Your task to perform on an android device: unfortunately i have run out of wheat flour stock i have very less of them i want to make gnocchi alla bolognese, use flipkart app to find wheat flour 
Image 0: 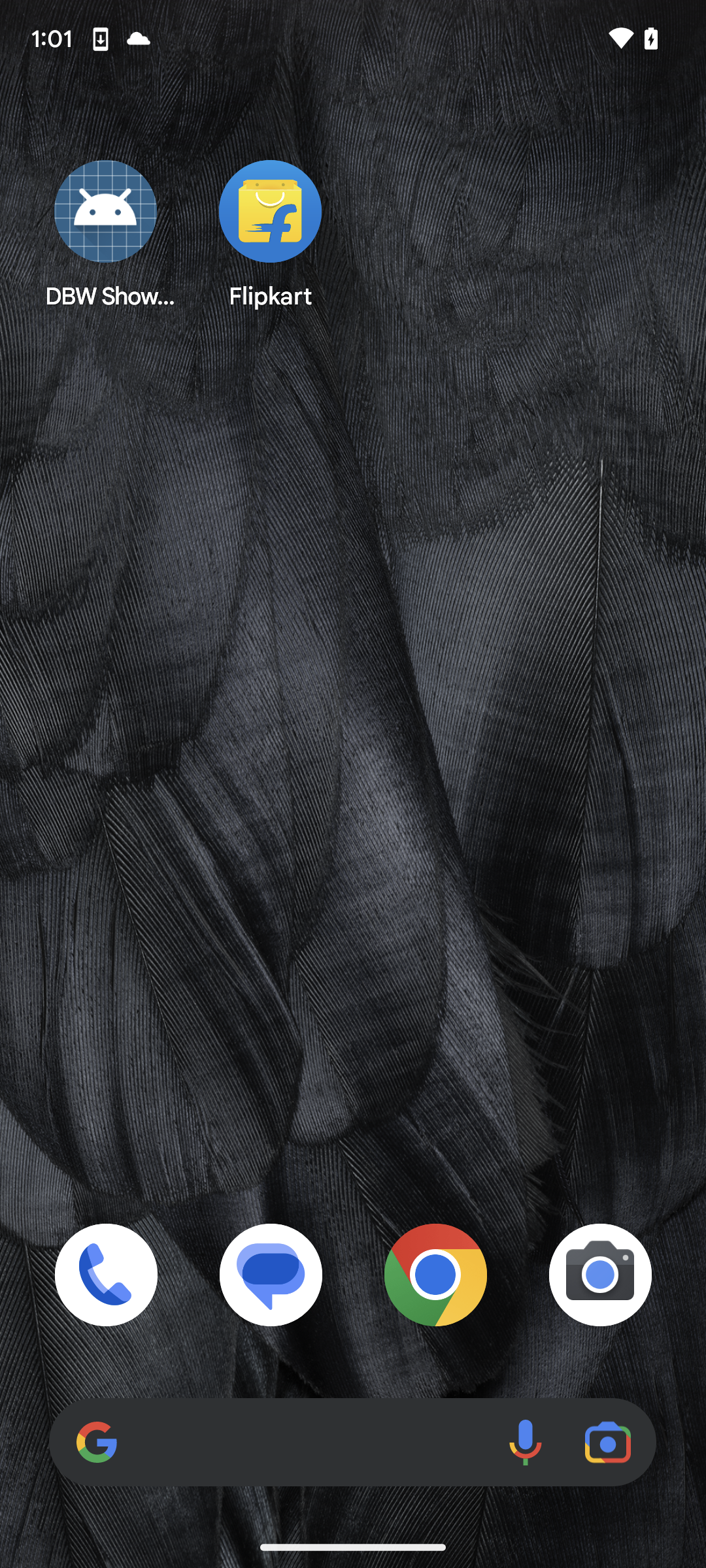
open flipkart app in the device 
Step 0: open app "Flipkart"
Image 1: 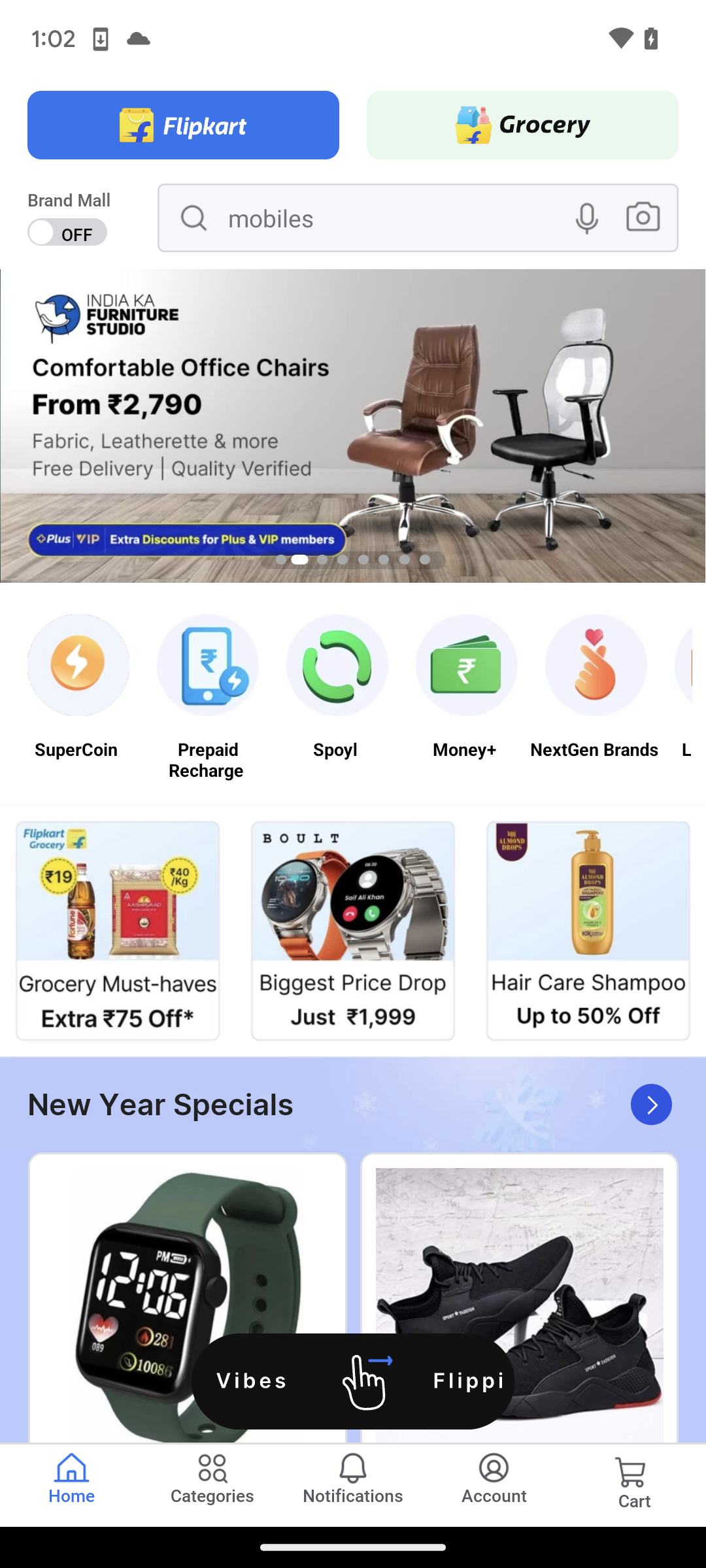
tap on the grocery section at the top of the screen
Step 1: click (512, 136)
Image 2: 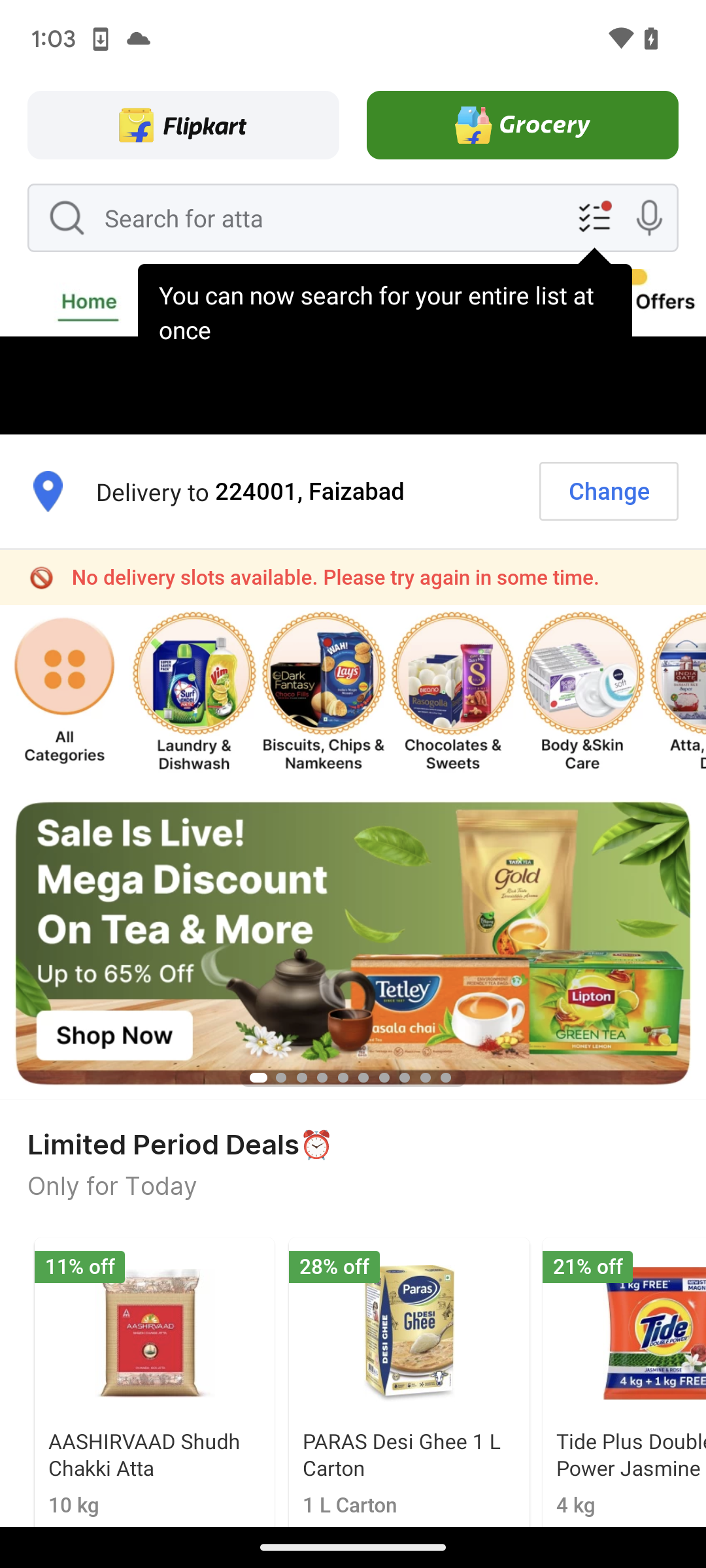
go the search bar and type wheat flour at the top of the screen 
Step 2: click (385, 224)
Image 3: 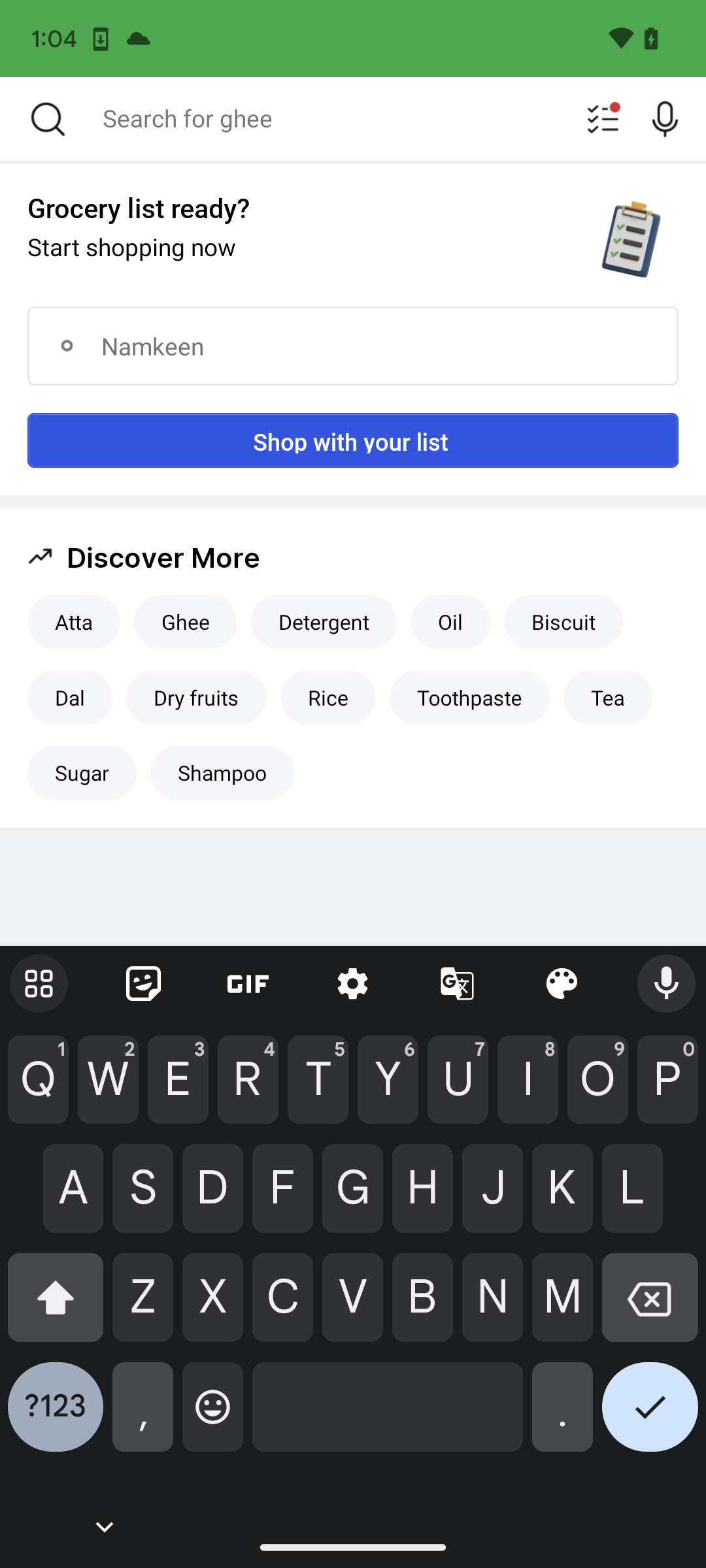
type wheat flour in the search bar at top of the screen 
Step 3: type "wheat flour"
Image 4: 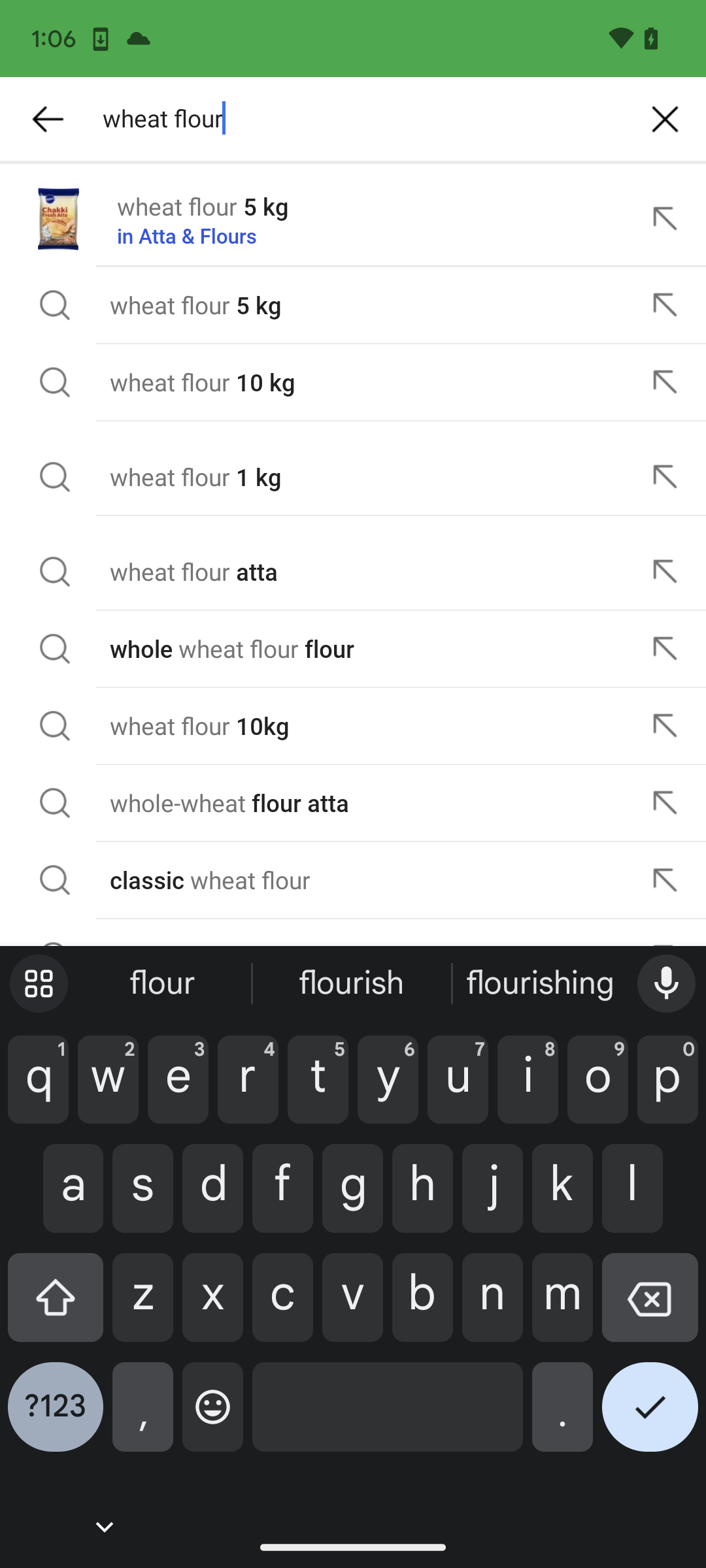
select first option from the drop down of the search bar in the screen
Step 4: click (203, 206)